Your task to perform on an android device: Compare the prices offered by various vendors for the similar mountup full motion tv wall mount swivel tv holder for 26-65" tv
Image 0: 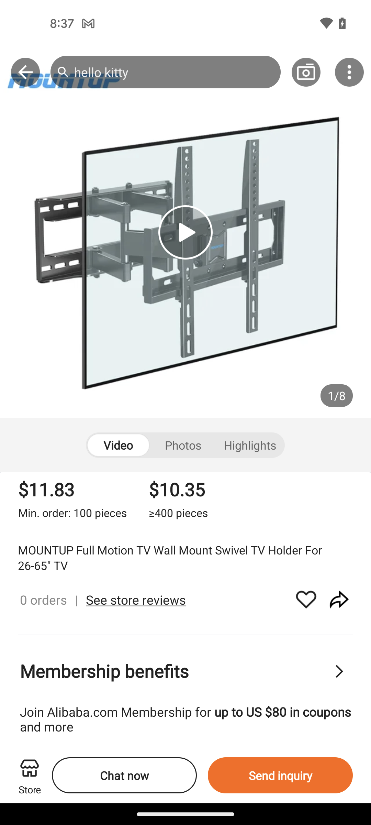
Swipe up to view the similar products to compare
Step 0: scroll down
Image 1: 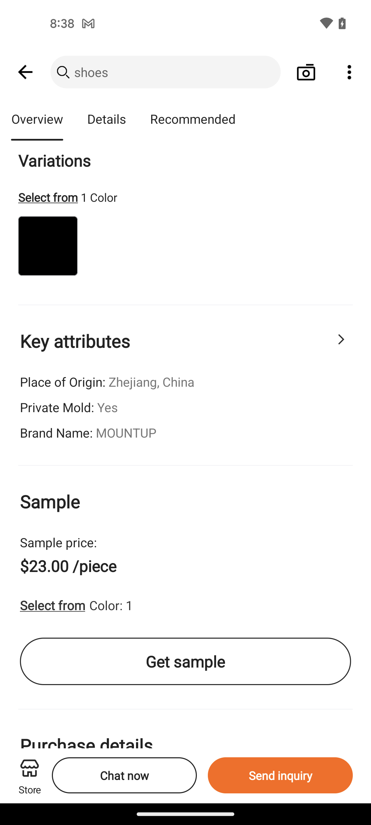
Swipe up to view the similar products to compare
Step 1: scroll down
Image 2: 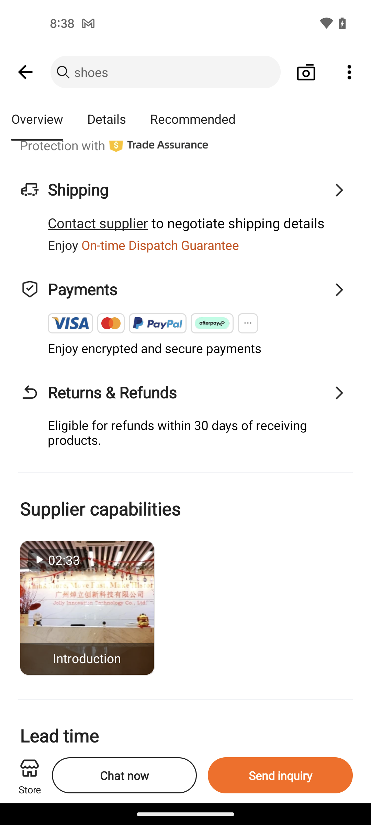
Swipe up to view the similar products to compare
Step 2: scroll down
Image 3: 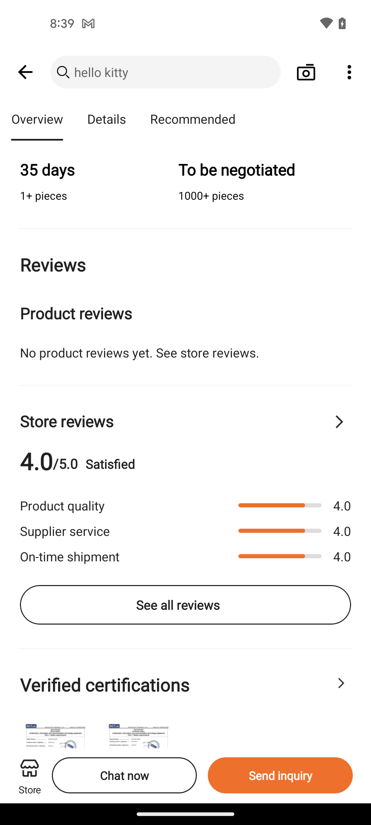
Swipe up to view the similar products to compare
Step 3: scroll down
Image 4: 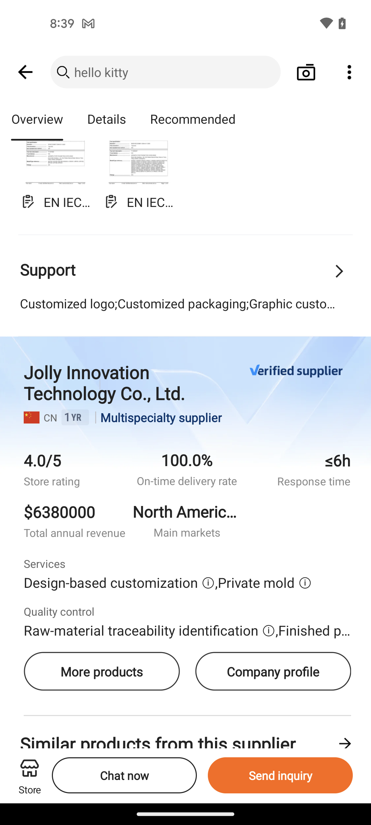
Swipe up to view the similar products to compare
Step 4: scroll down
Image 5: 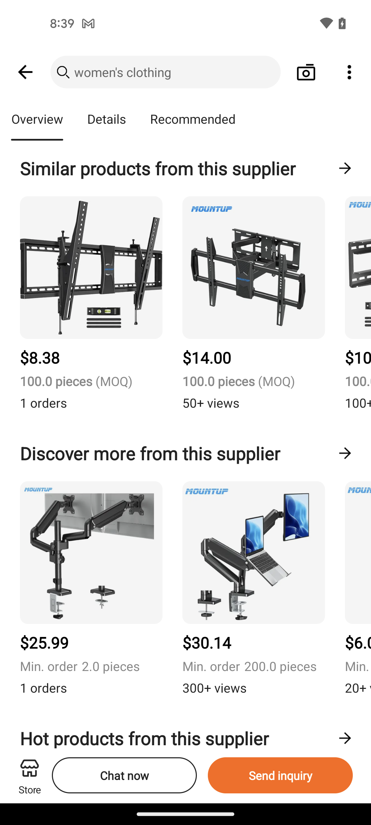
Swipe left to view more
Step 5: scroll right
Image 6: 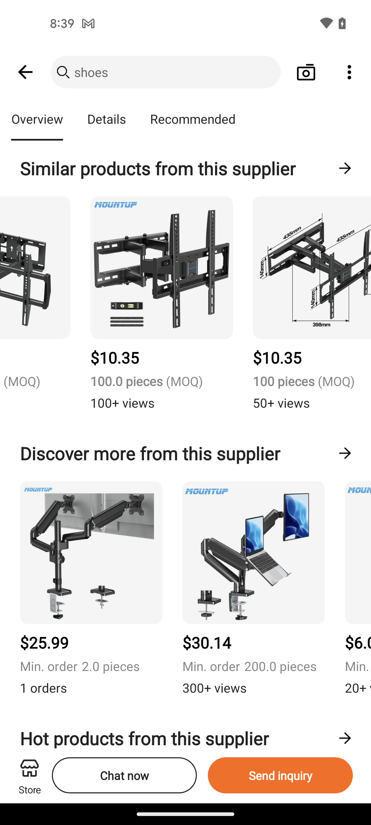
Swipe left to view more
Step 6: scroll right